Your task to perform on an android device: I want to buy a laptop on the Amazon app.
Image 0: 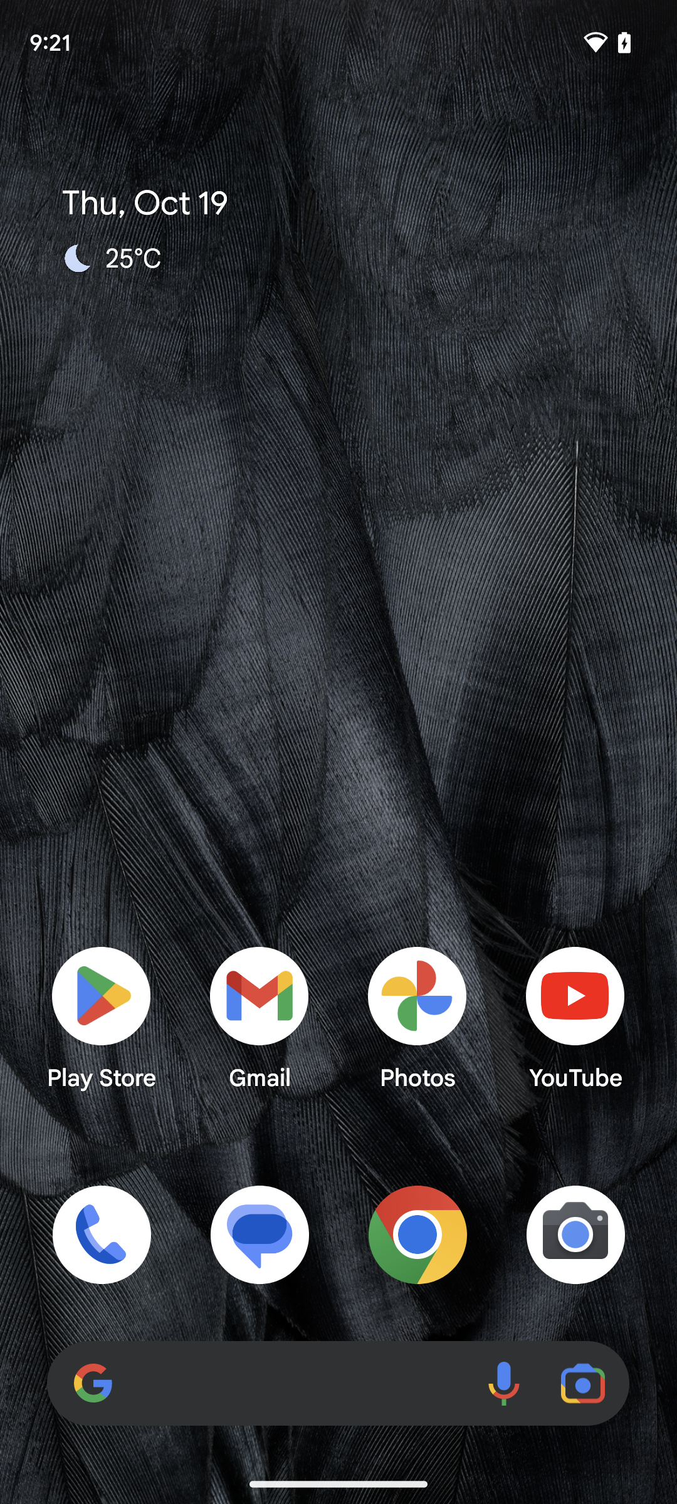
Open the Amazon app.
Step 0: open app "Amazon"
Image 1: 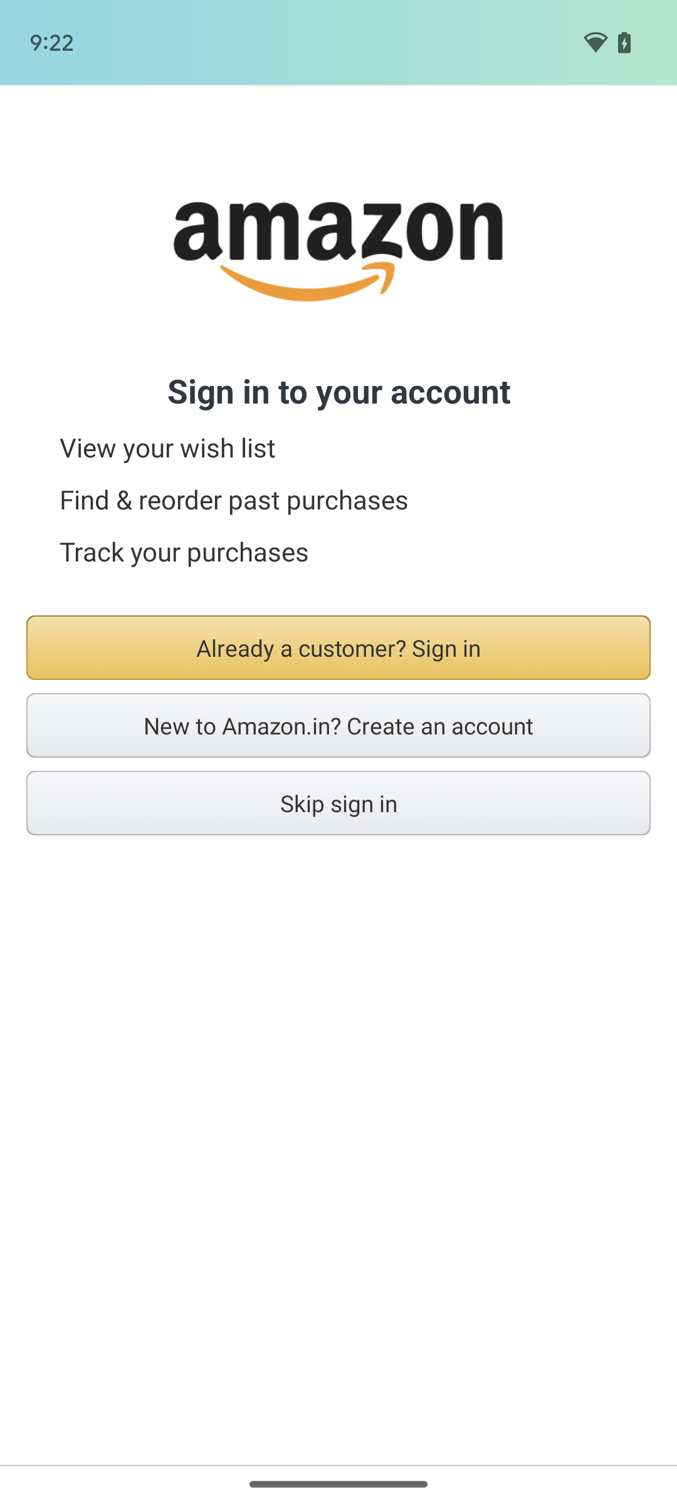
Open the Amazon app.
Step 1: wait
Image 2: 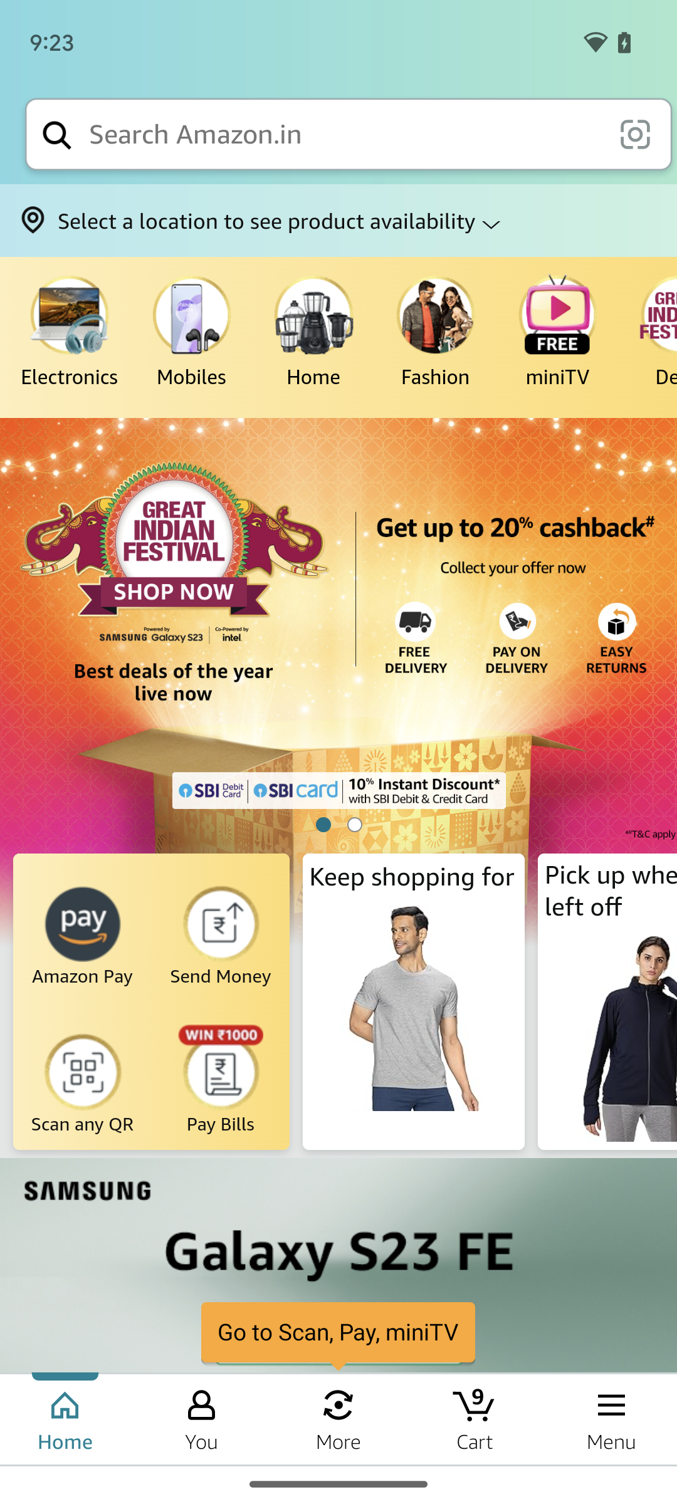
Tap on the search bar present on the screen.
Step 2: click (344, 134)
Image 3: 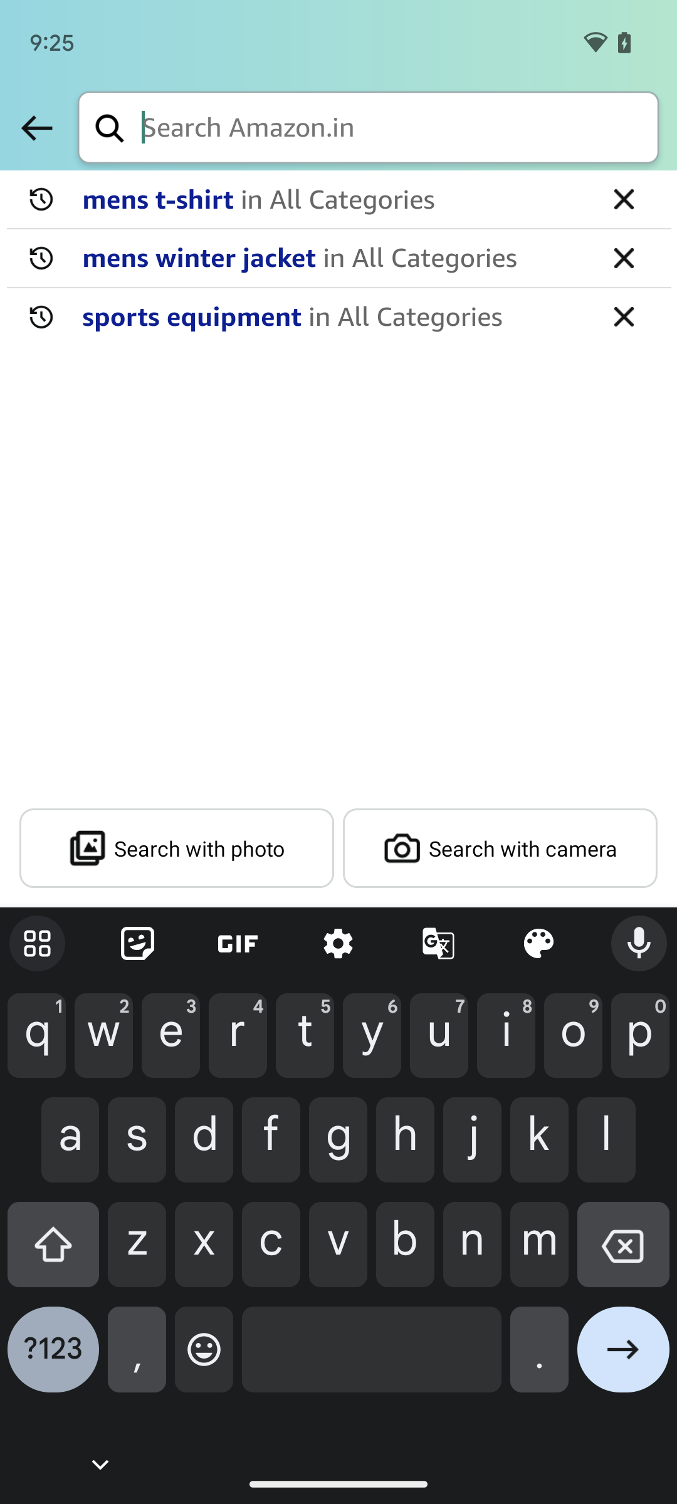
Search for leptop.
Step 3: type "Leptop"
Image 4: 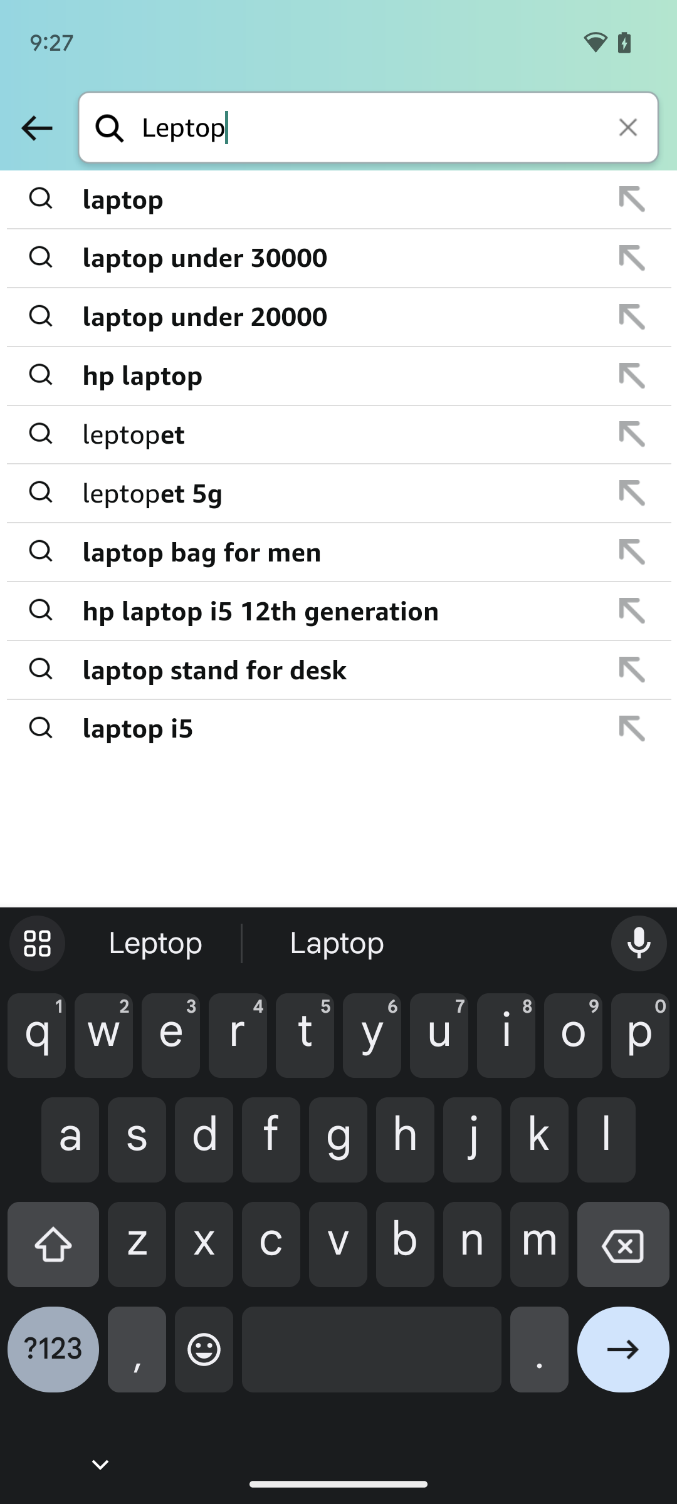
Tap on the arrow at the bottom of the screen.
Step 4: click (340, 200)